Your task to perform on an android device: In the next few days, my friend is having his engagement ceremony. Search for Party Wear Formal Shoes in the Amazon app.
Image 0: 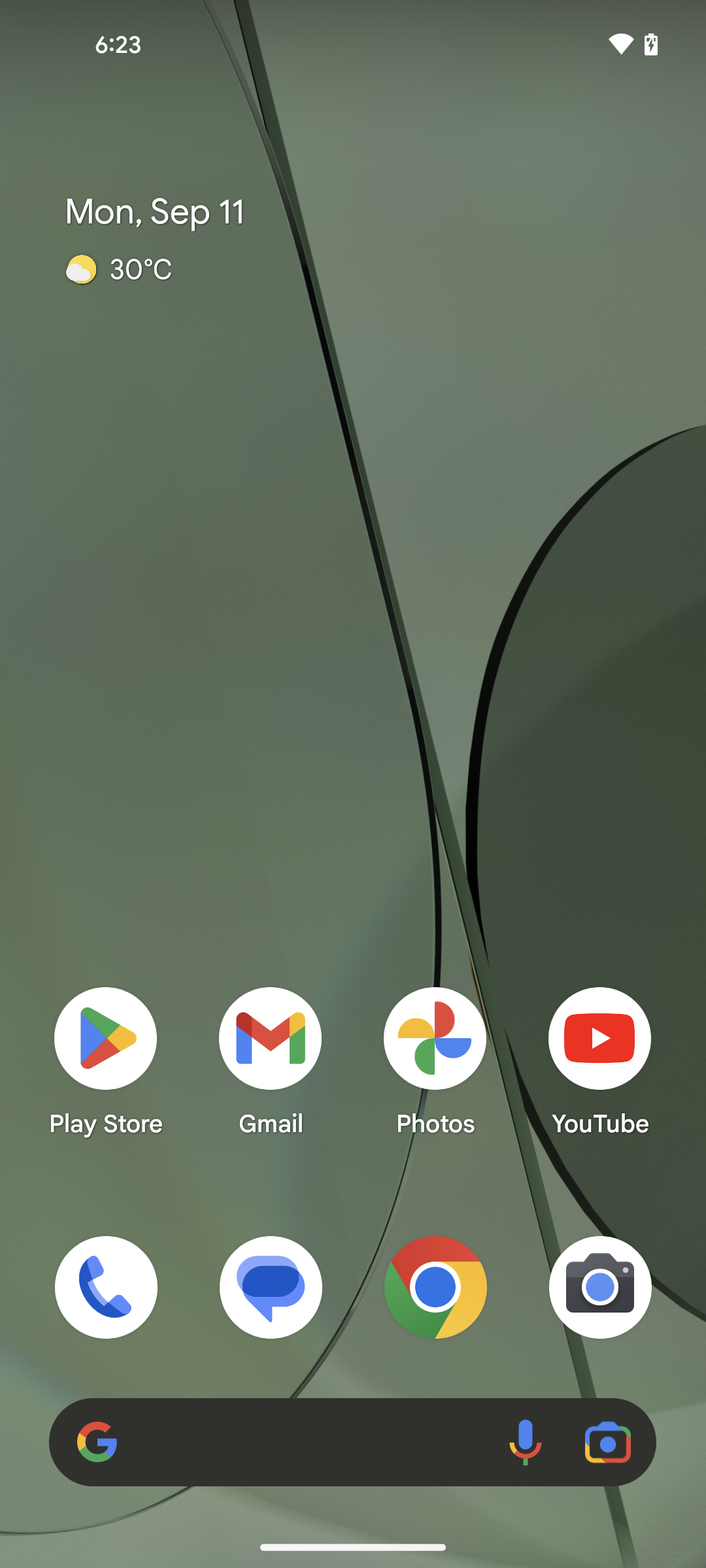
Open the Amazon
Step 0: open app "Amazon"
Image 1: 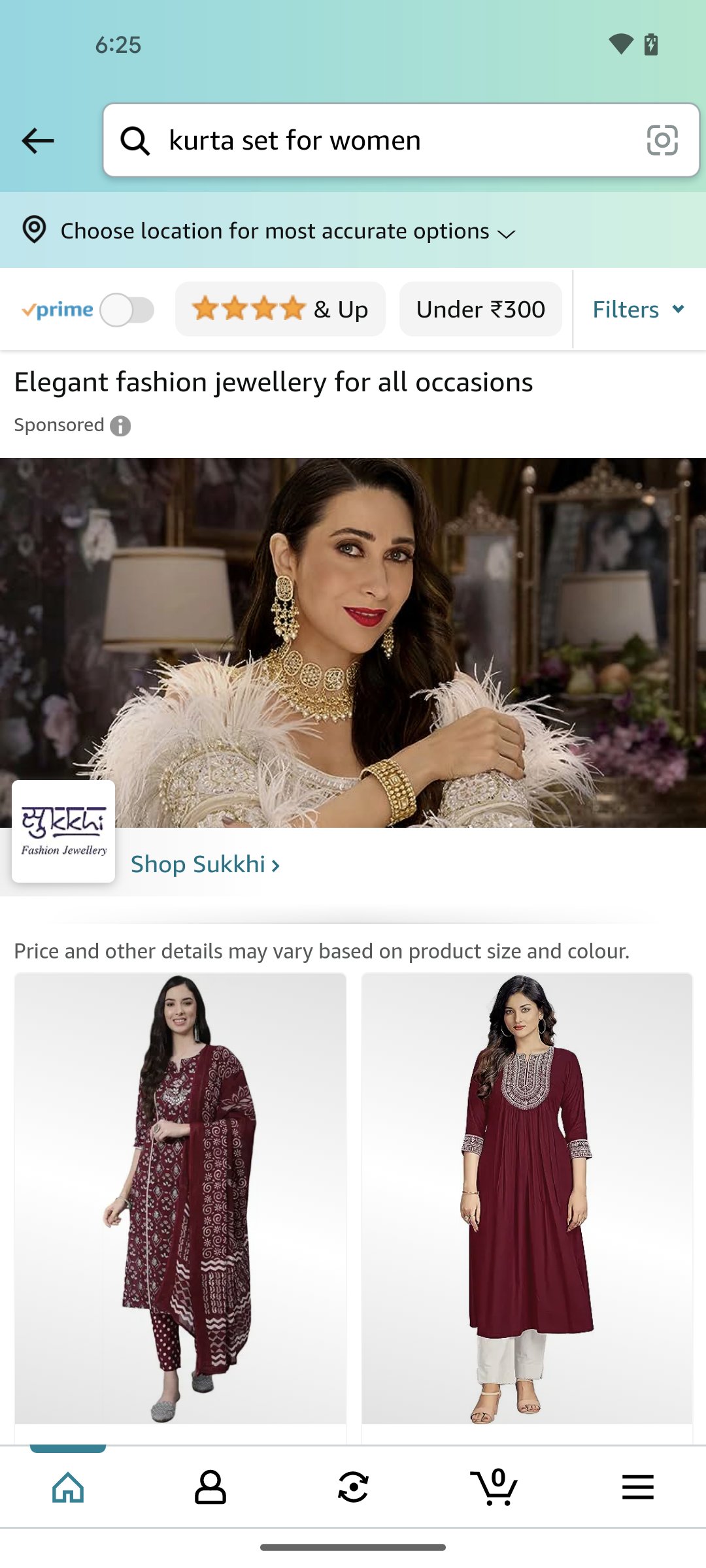
Go to the search bar at the top of the screen
Step 1: click (396, 140)
Image 2: 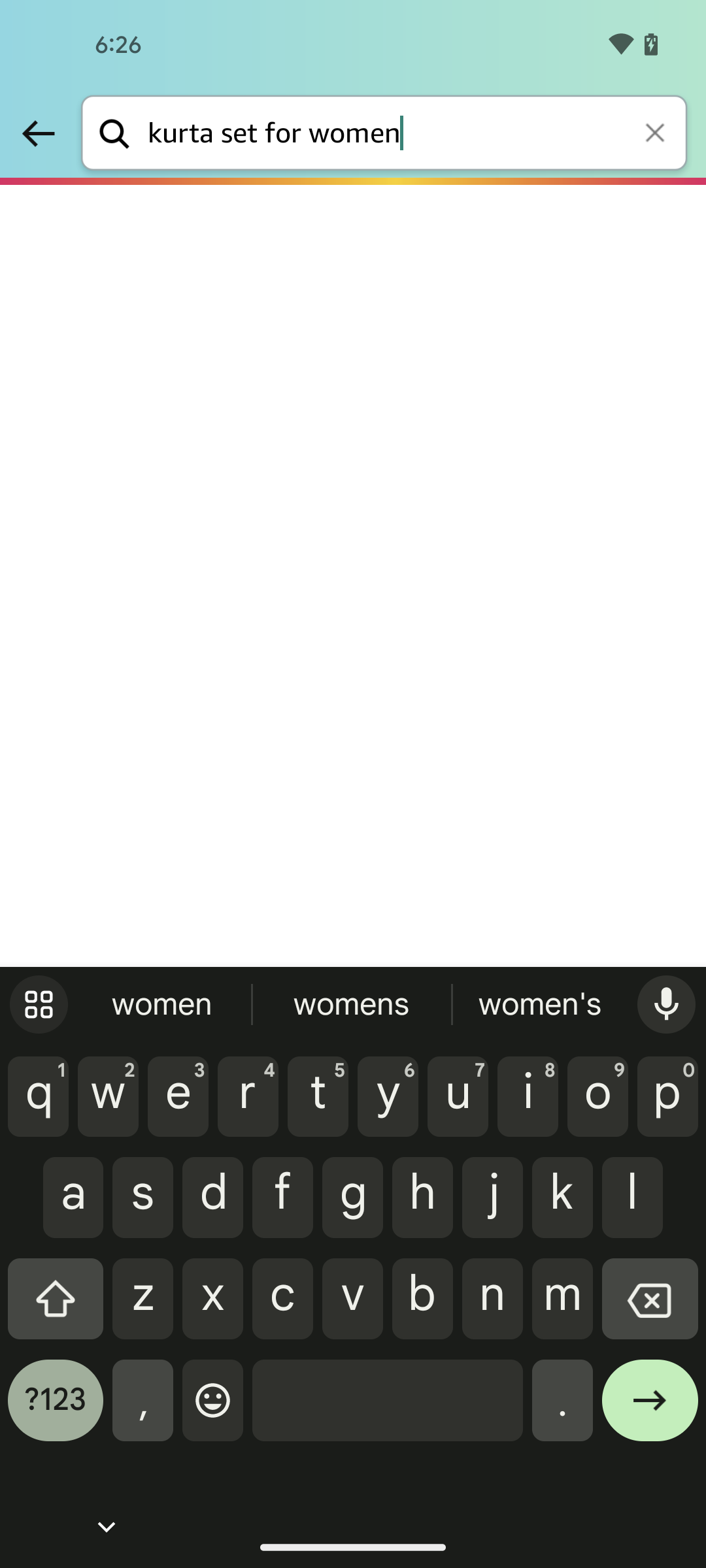
Delete the text in the search bar
Step 2: click (656, 134)
Image 3: 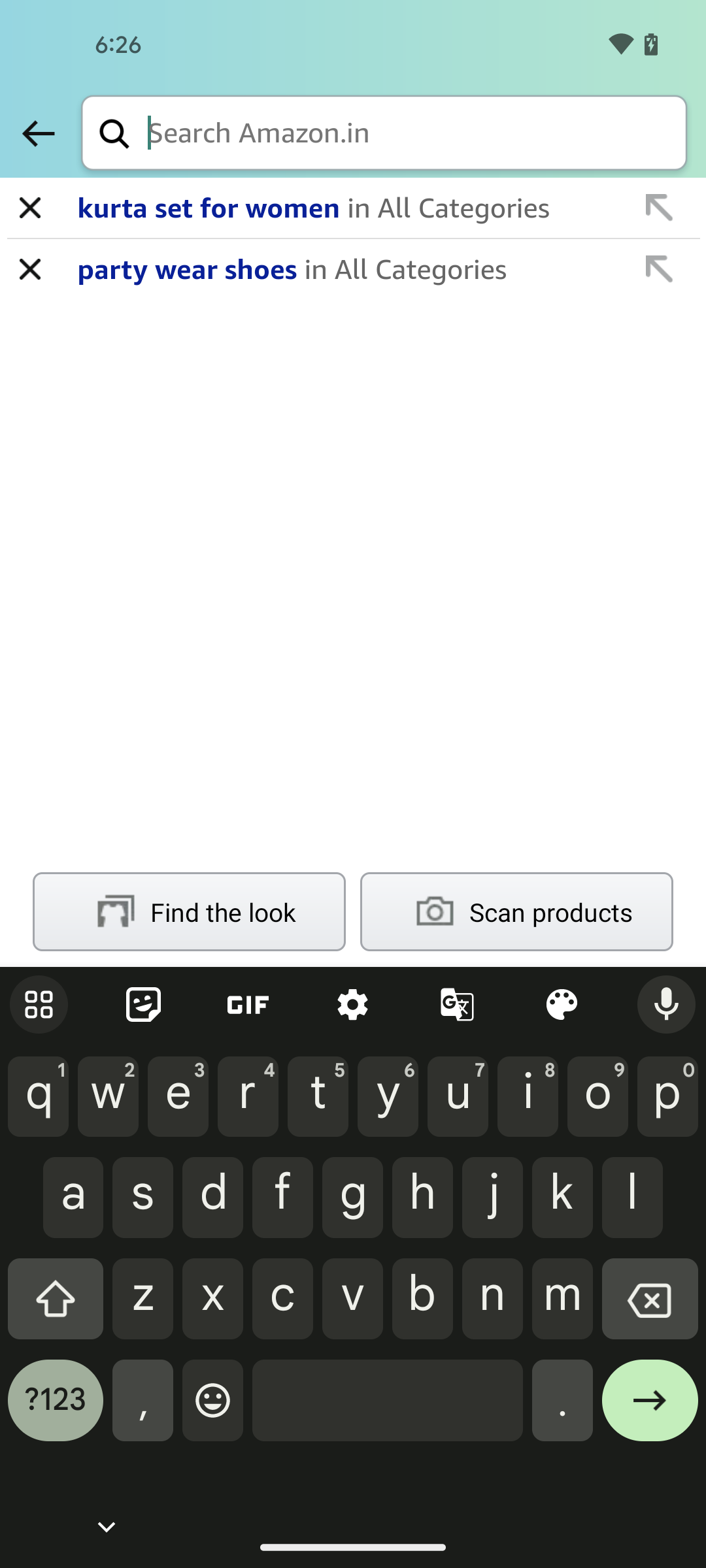
Search for Party wear formal shoes in the search bar
Step 3: type "Party wear formal shoes"
Image 4: 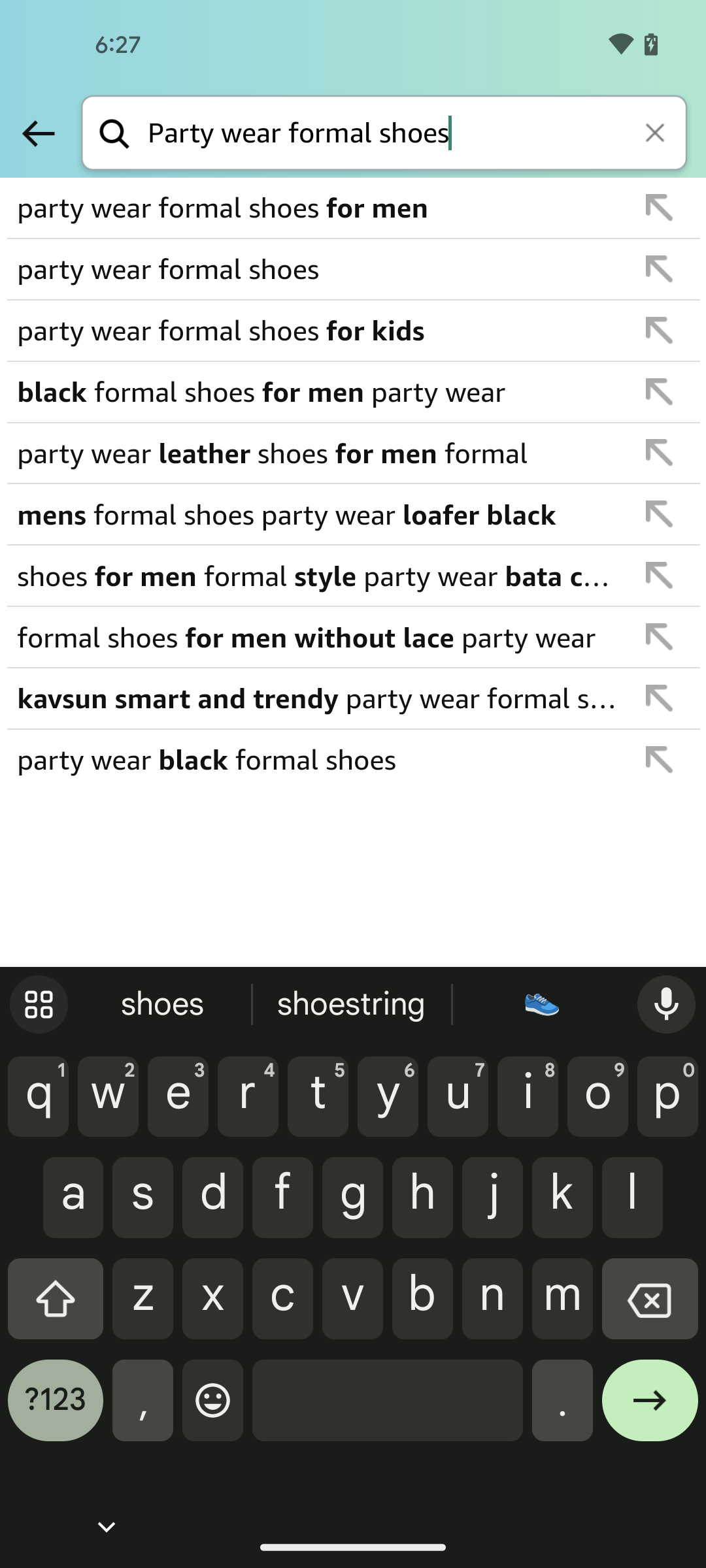
Select the first result from the suggestions 
Step 4: click (313, 208)